Your task to perform on an android device: I am looking for a helmet for cycling, so browse for "Bicycle Helmet For women" on the Shopsy App.
Image 0: 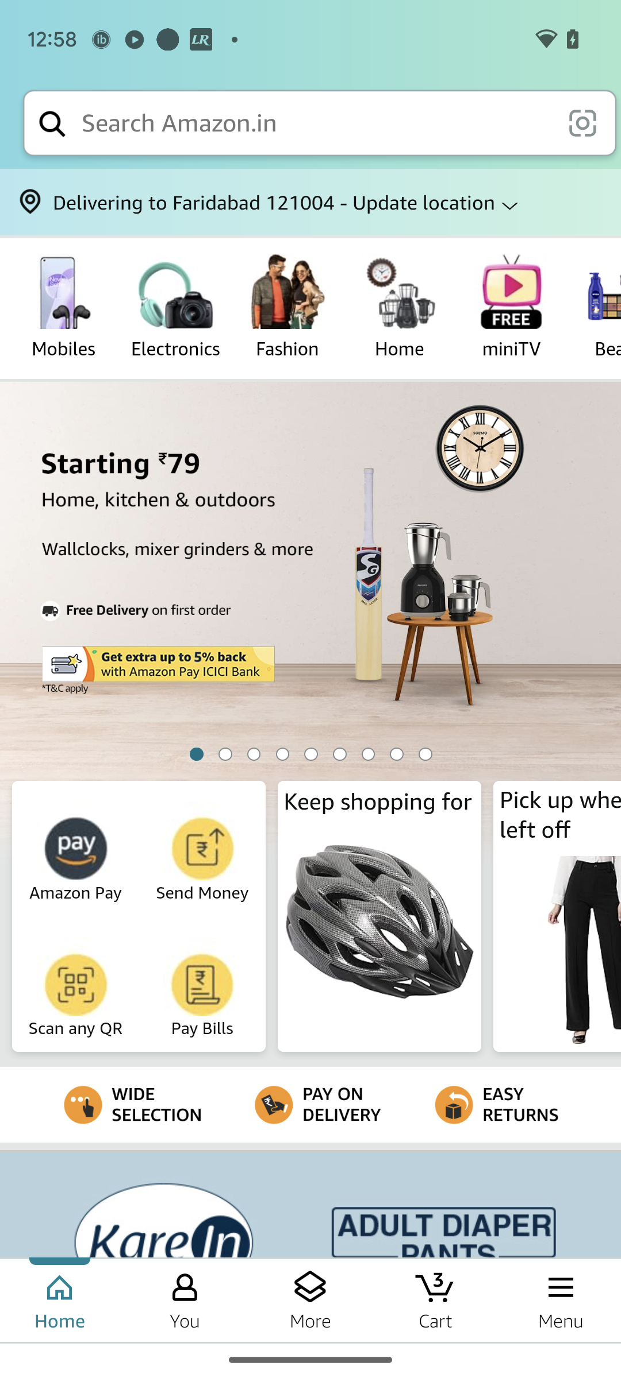
Open the Shopsy app.
Step 0: open app "Shopsy"
Image 1: 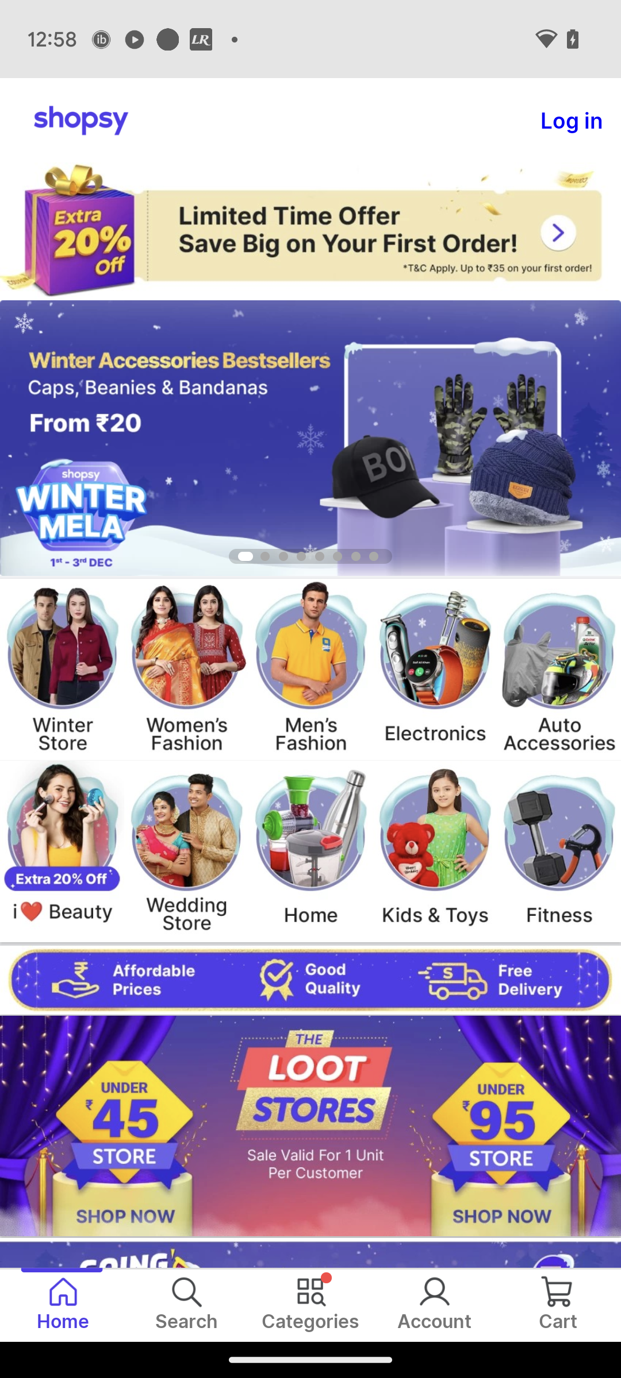
Click on the search icon at the bottom.
Step 1: click (174, 1287)
Image 2: 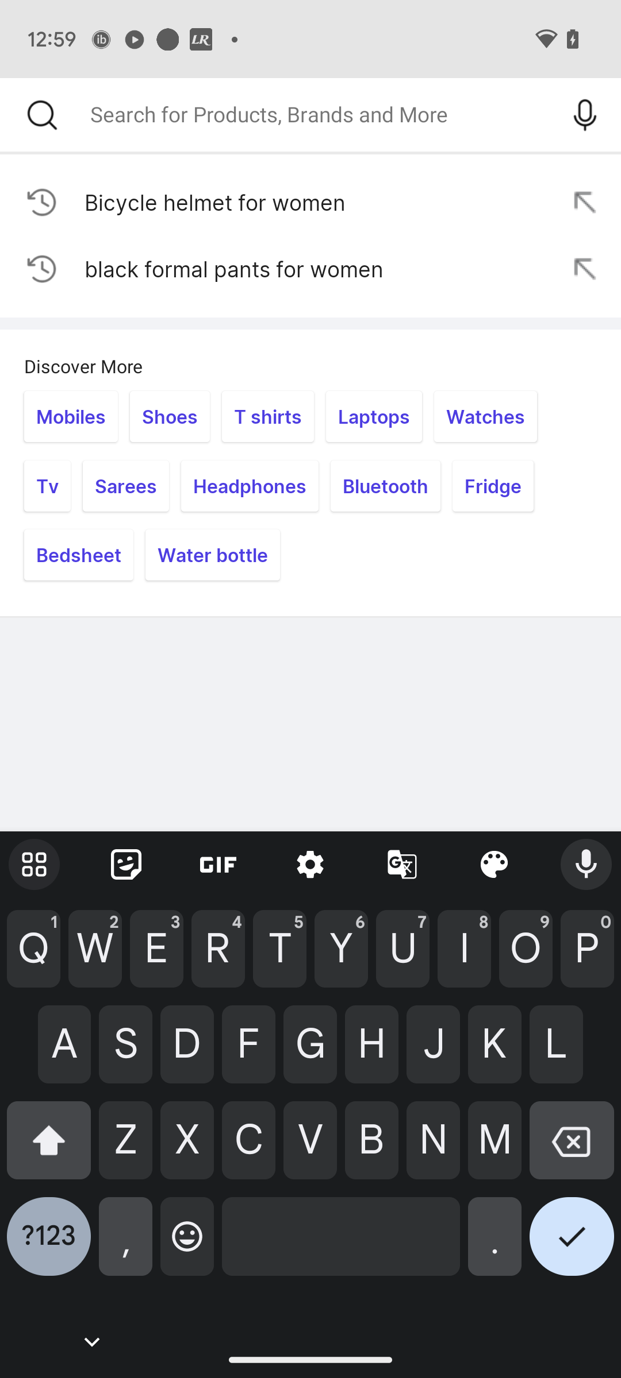
Type "Bicycle Helmet for women” in the search box.
Step 2: type "Bicycle Helmet for women"
Image 3: 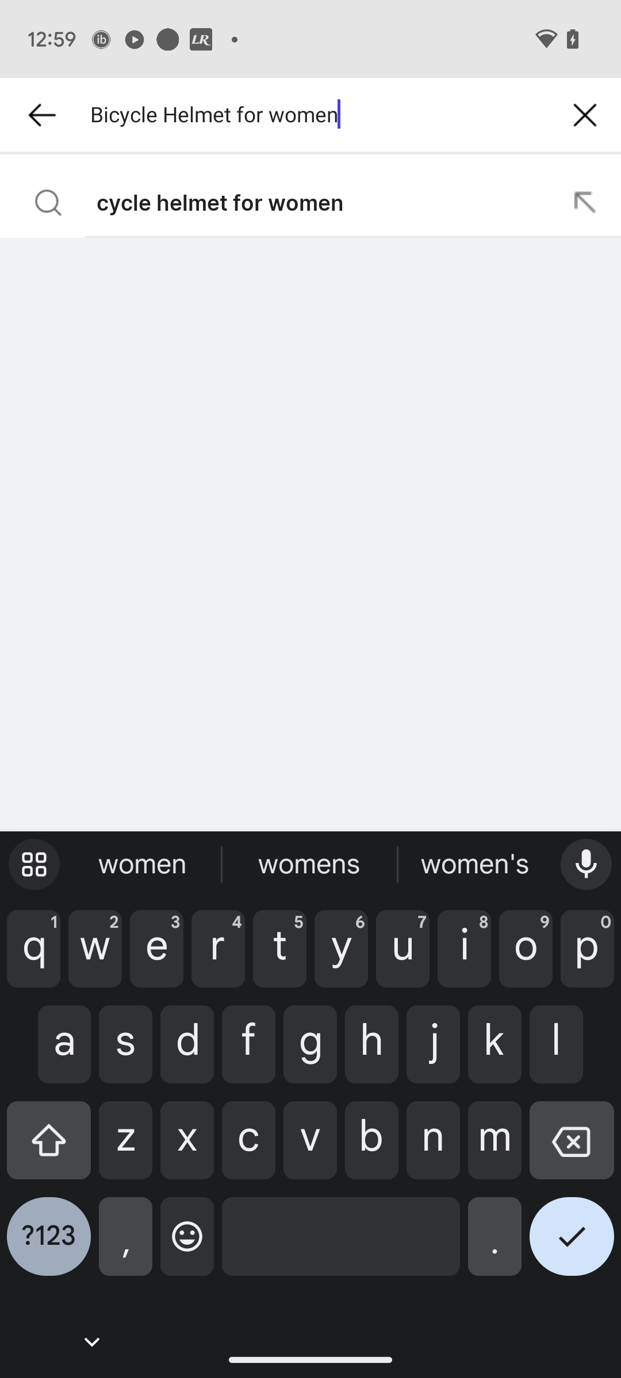
Click on the Right tick icon at the bottom right corner of the keyboard.
Step 3: click (572, 1245)